Your task to perform on an android device: Compare the prices of other shoes with SEASONS Explore NITRO for more references in the PUMA App
Image 0: 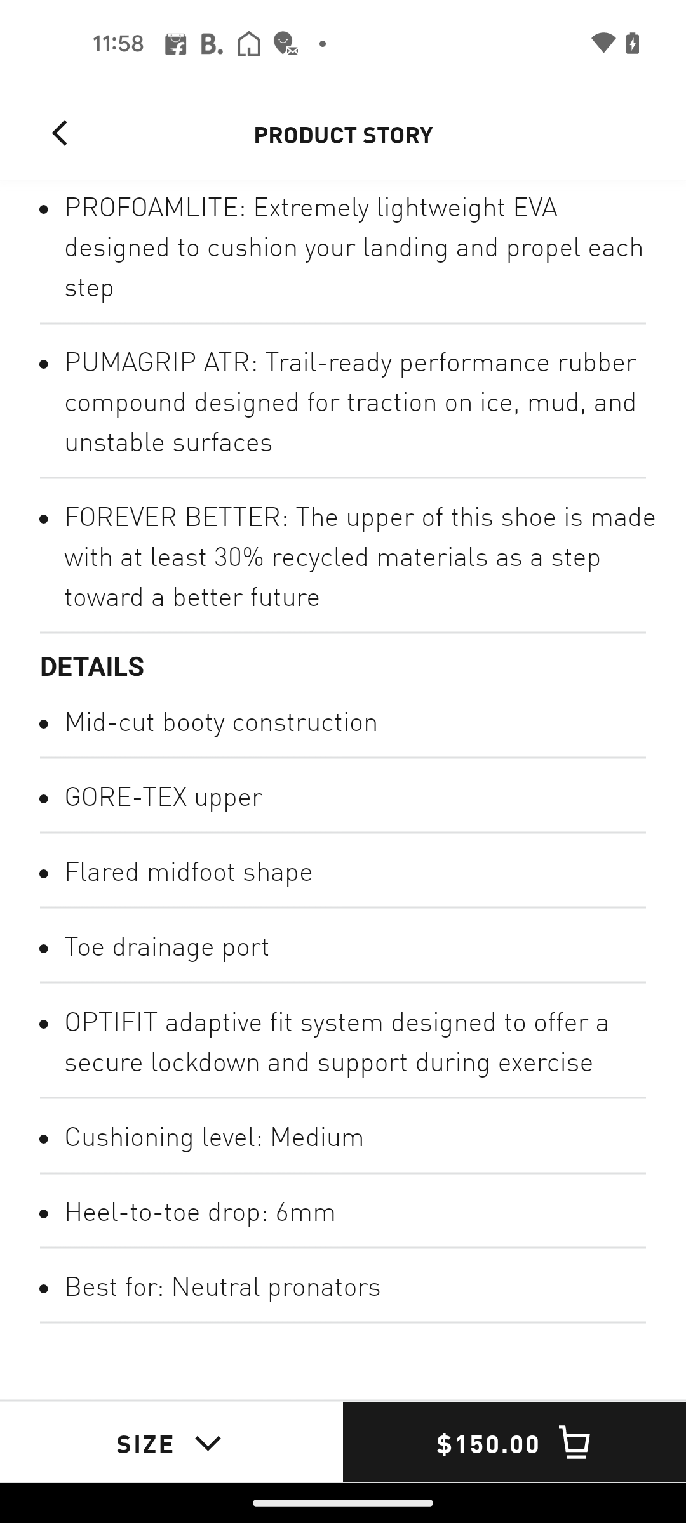
Get back to the previous page of the app
Step 0: press back button
Image 1: 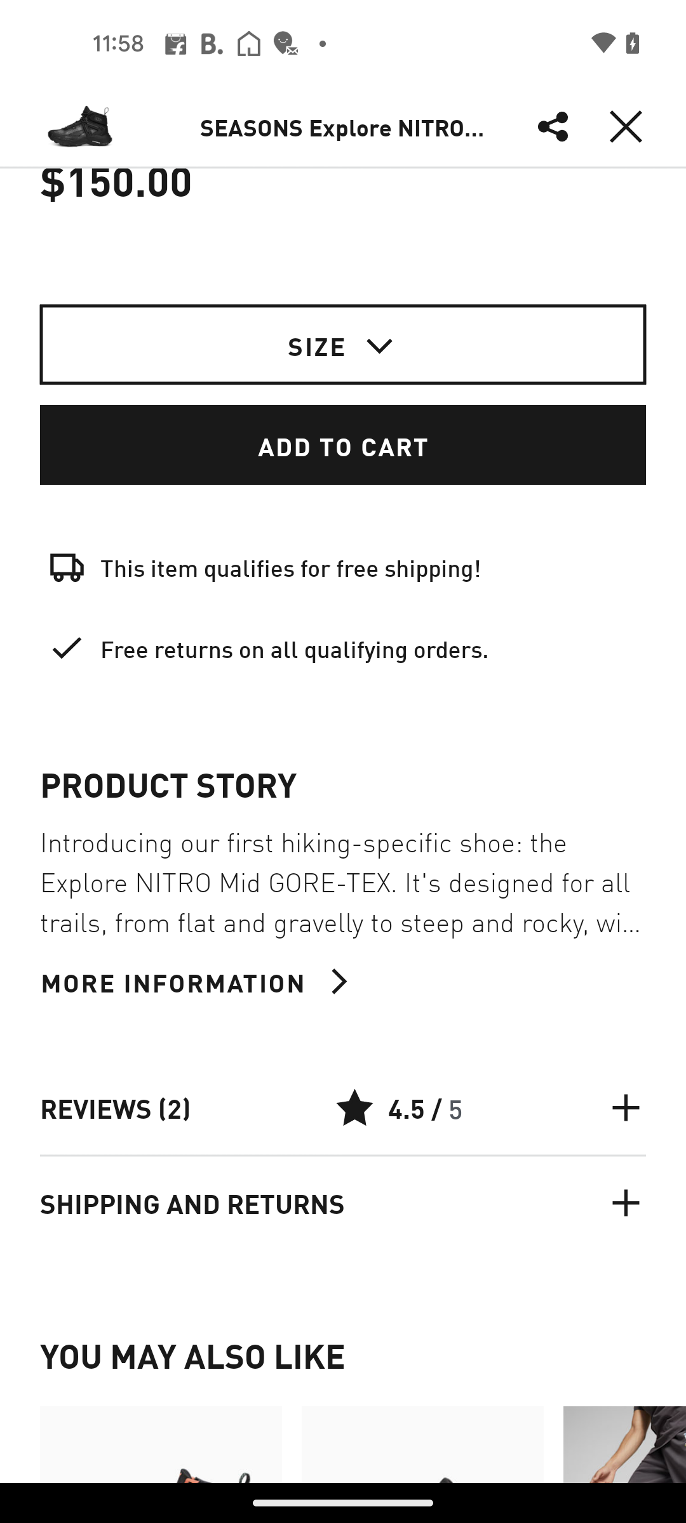
Swipe up for the Similar products
Step 1: scroll down
Image 2: 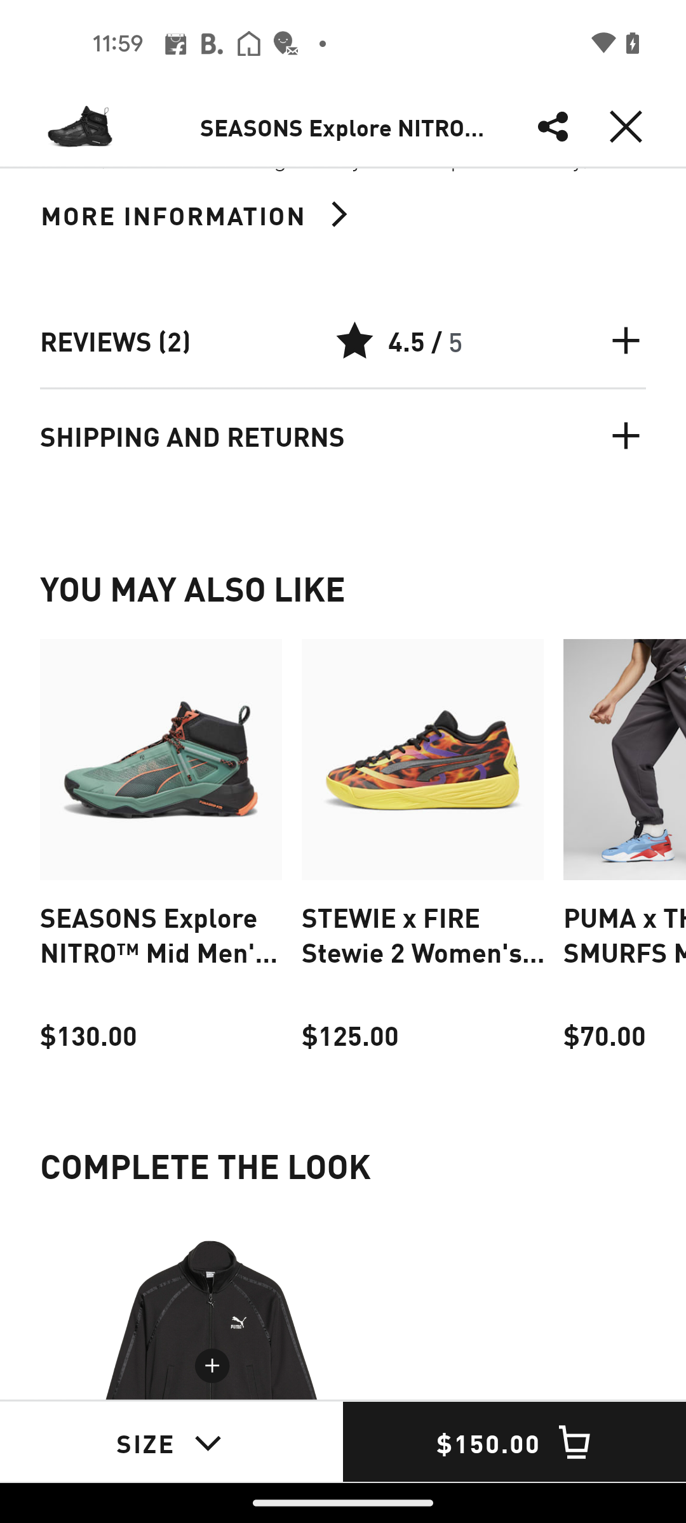
Swipe left the similar shoes for comparison
Step 2: scroll right
Image 3: 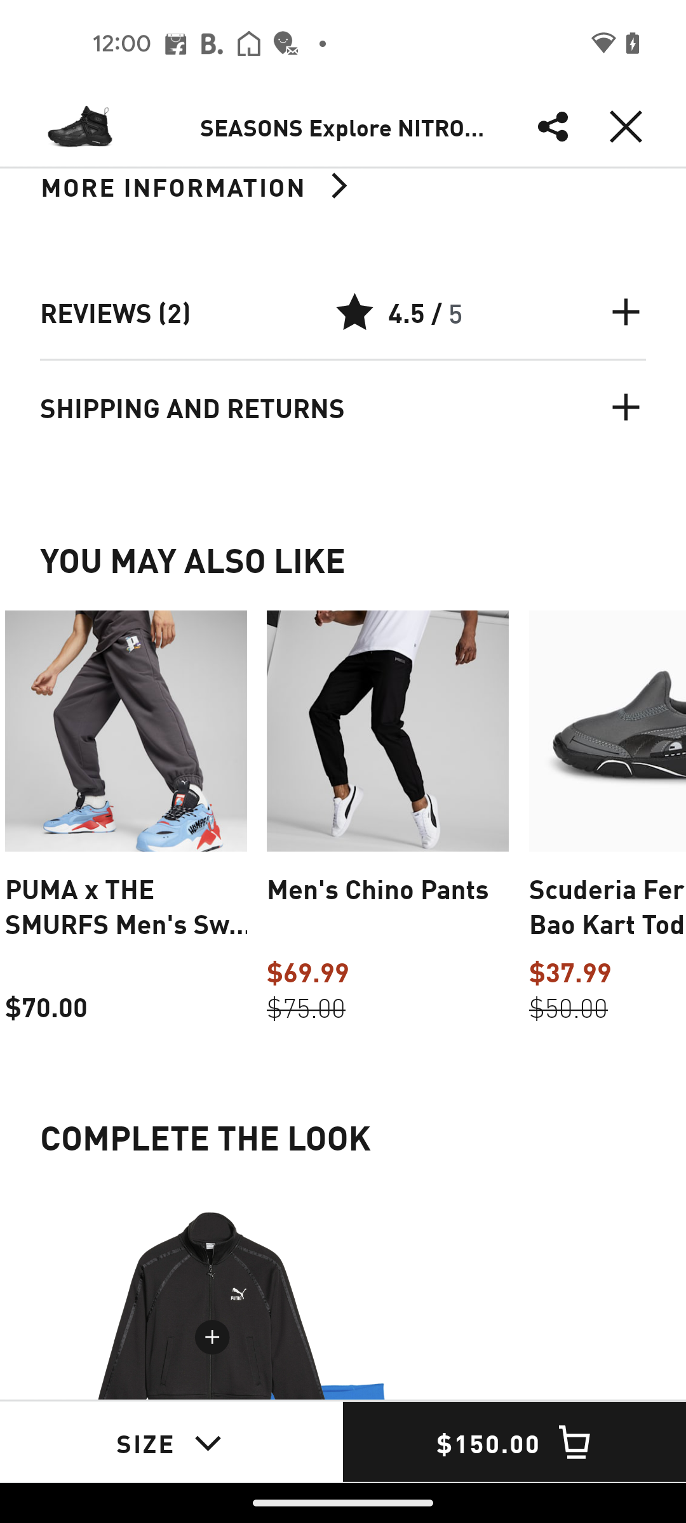
Swipe left the similar shoes for comparison
Step 3: scroll right
Image 4: 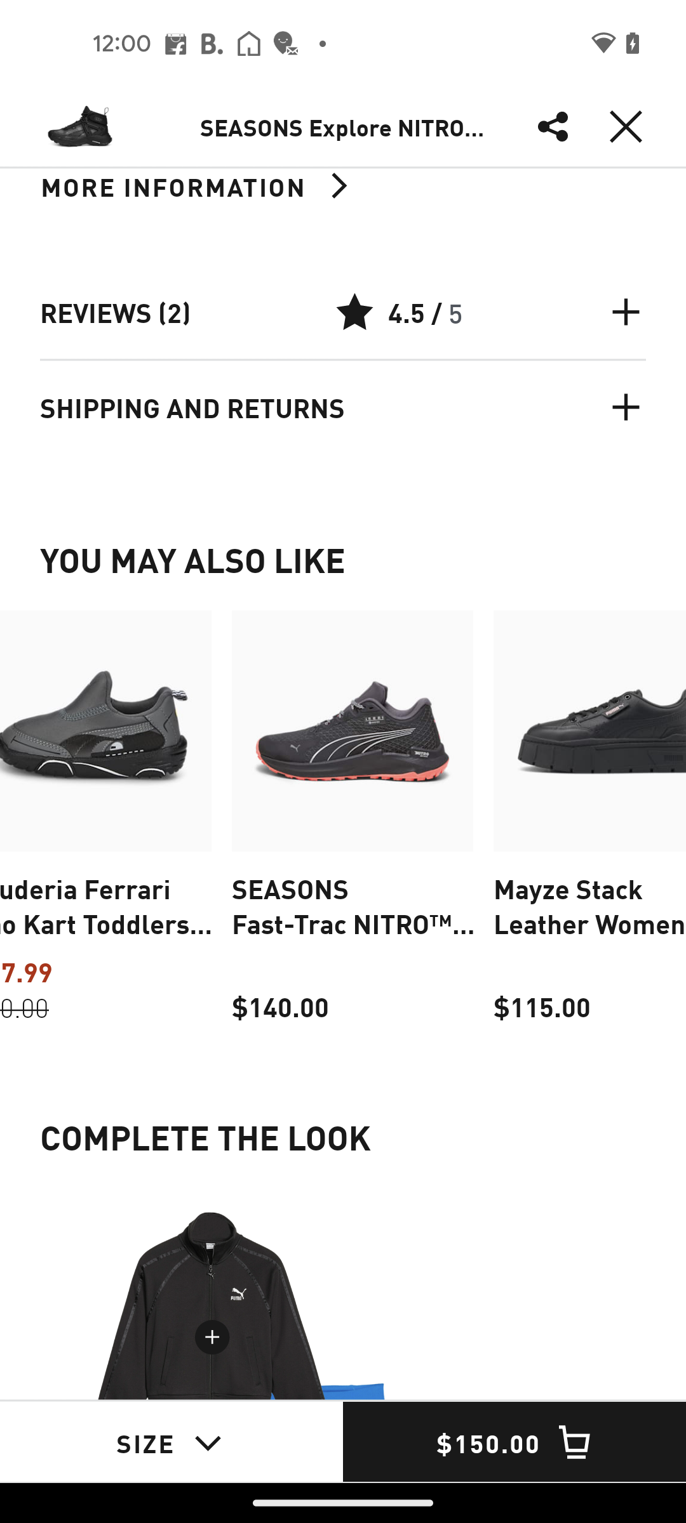
Swipe left the similar shoes for comparison
Step 4: scroll right
Image 5: 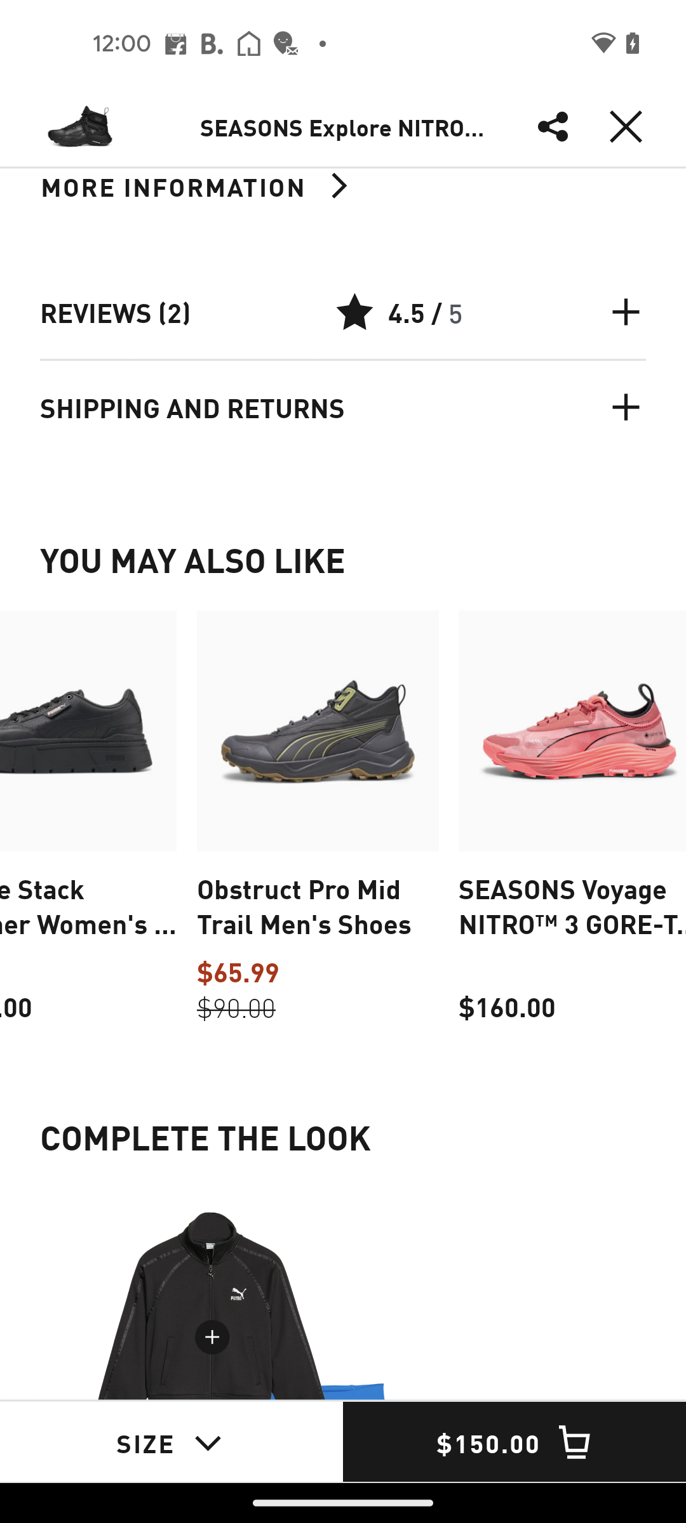
Swipe left the similar shoes for comparison
Step 5: scroll right
Image 6: 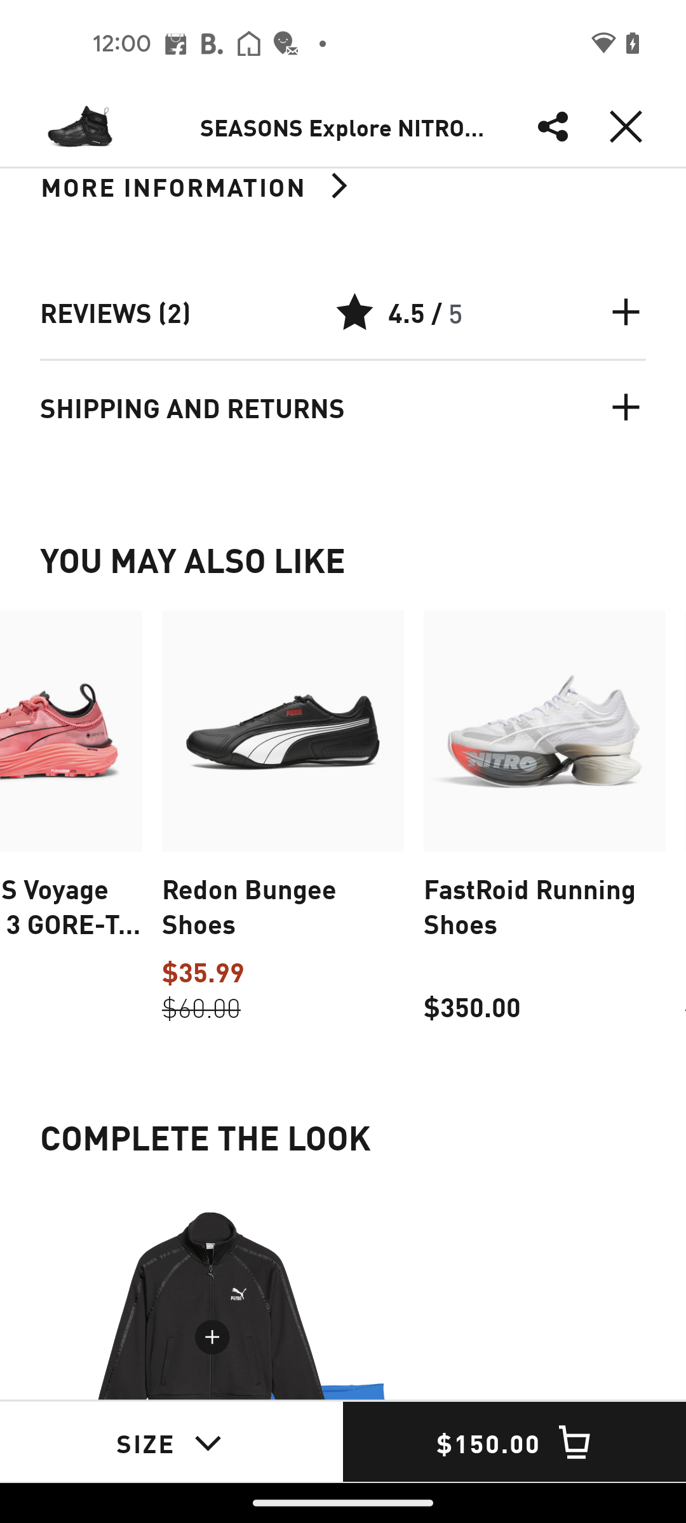
Swipe left the similar shoes for comparison
Step 6: scroll right
Image 7: 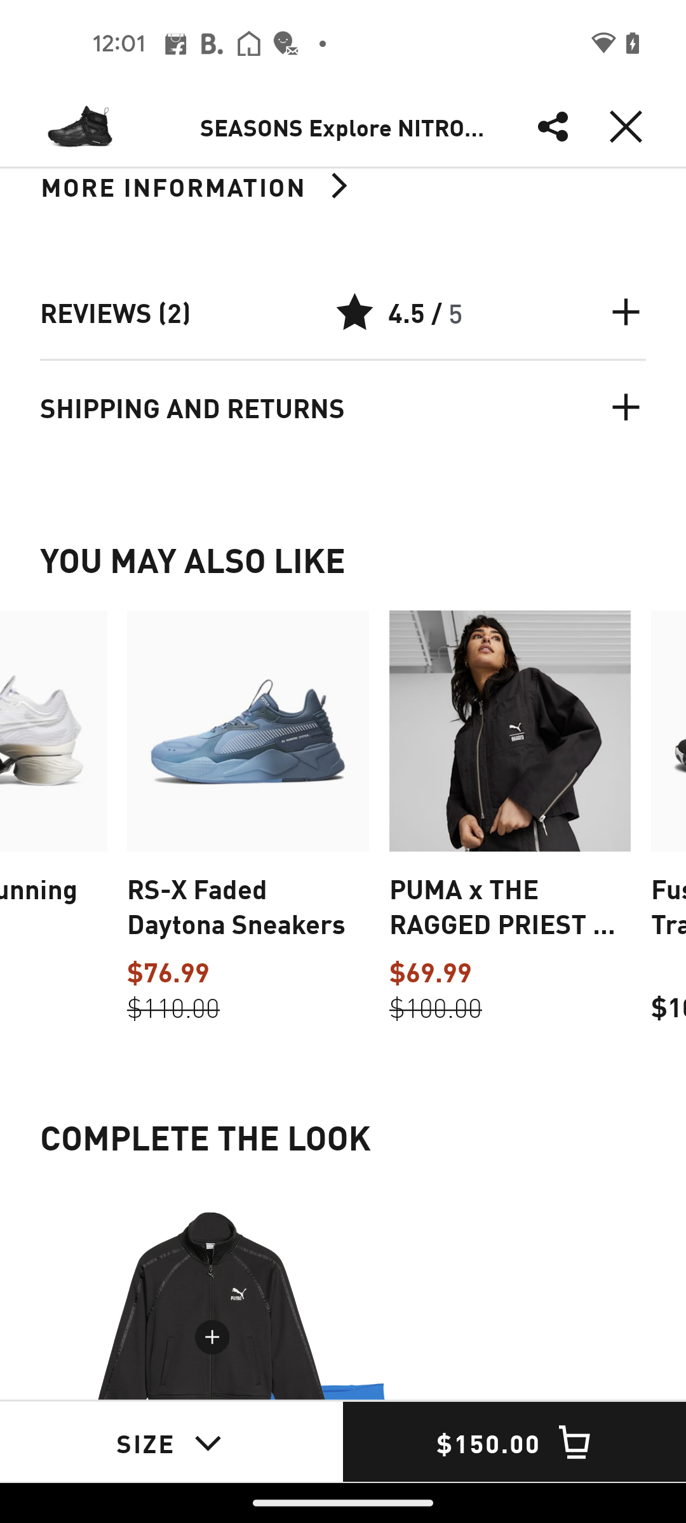
Swipe left the similar shoes for comparison
Step 7: scroll right